Your task to perform on an android device: Show me my progress of the Meditation on the Insight Timer app.
Image 0: 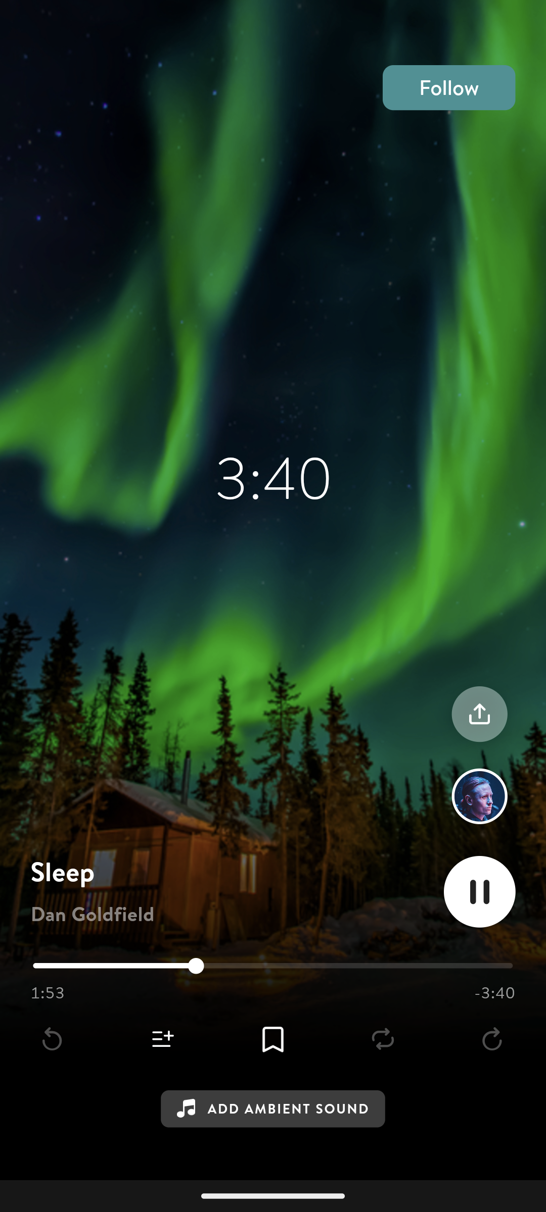
Go back to the home screen of the app.
Step 0: press back button
Image 1: 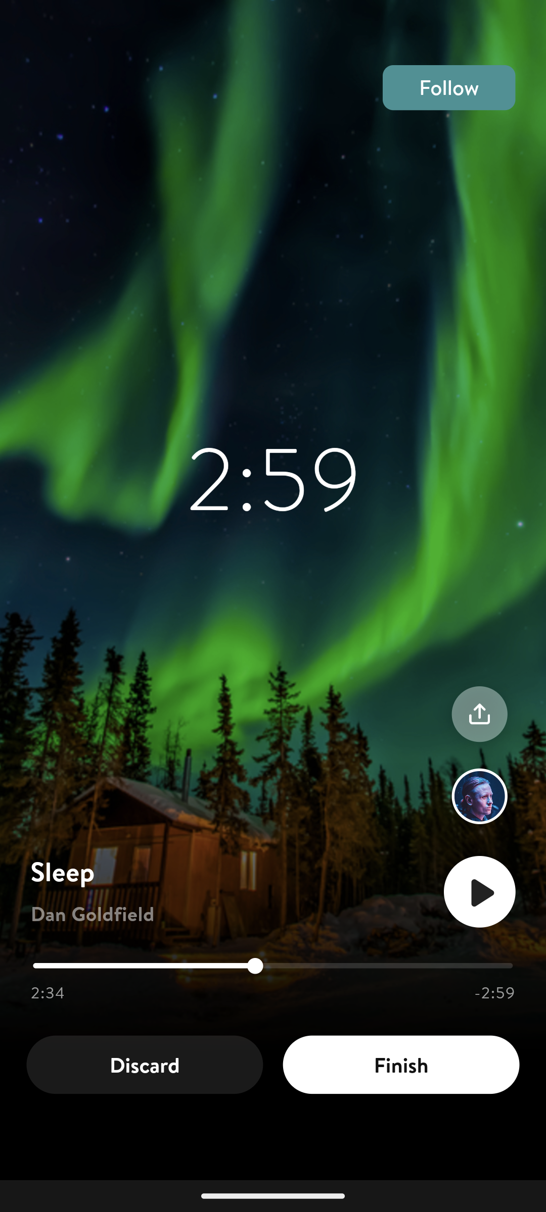
Click on Finish at the bottom of the screen.
Step 1: click (401, 1065)
Image 2: 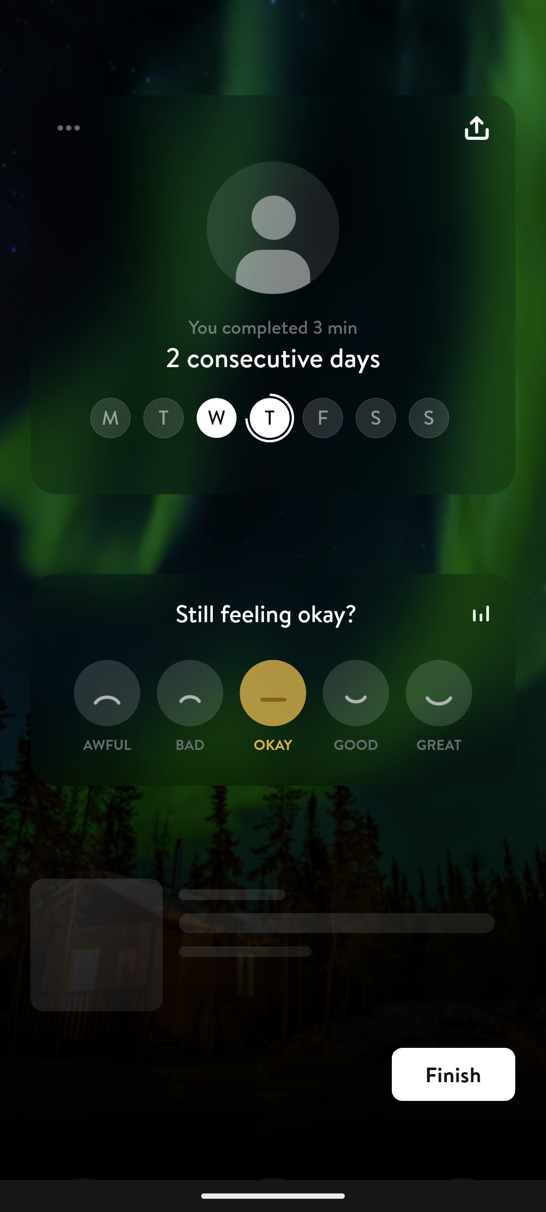
Click on Finish at the bottom of the screen.
Step 2: click (453, 1114)
Image 3: 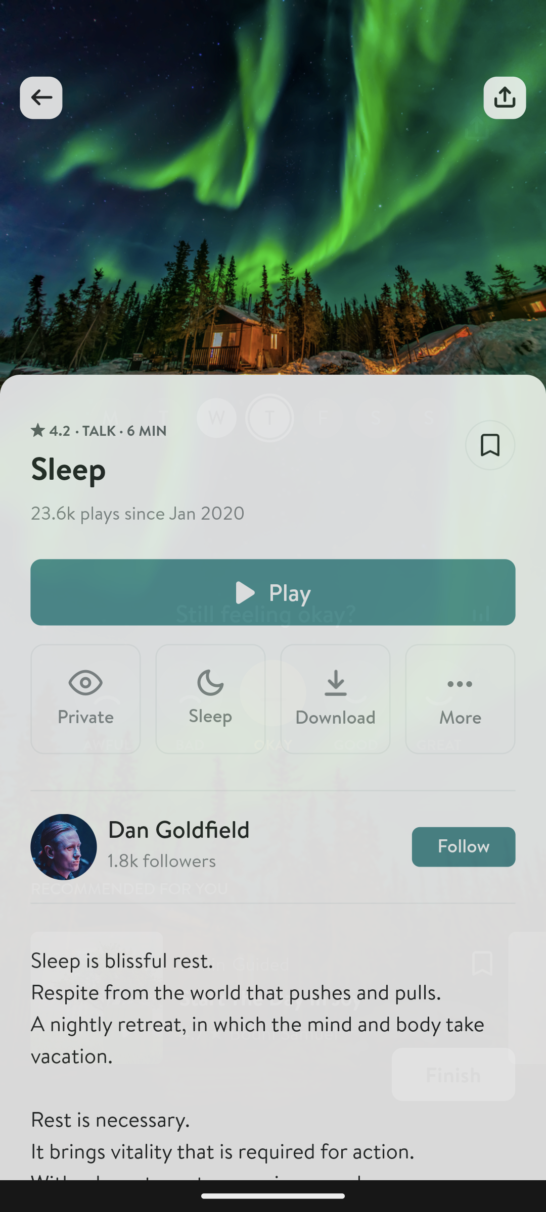
Go back.
Step 3: press back button
Image 4: 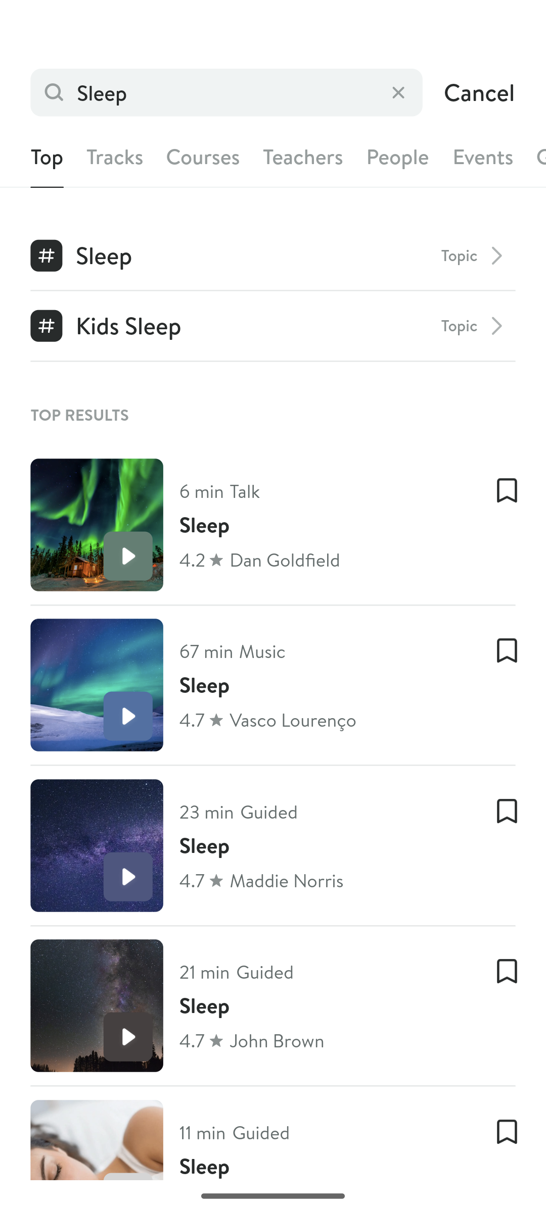
Go back.
Step 4: press back button
Image 5: 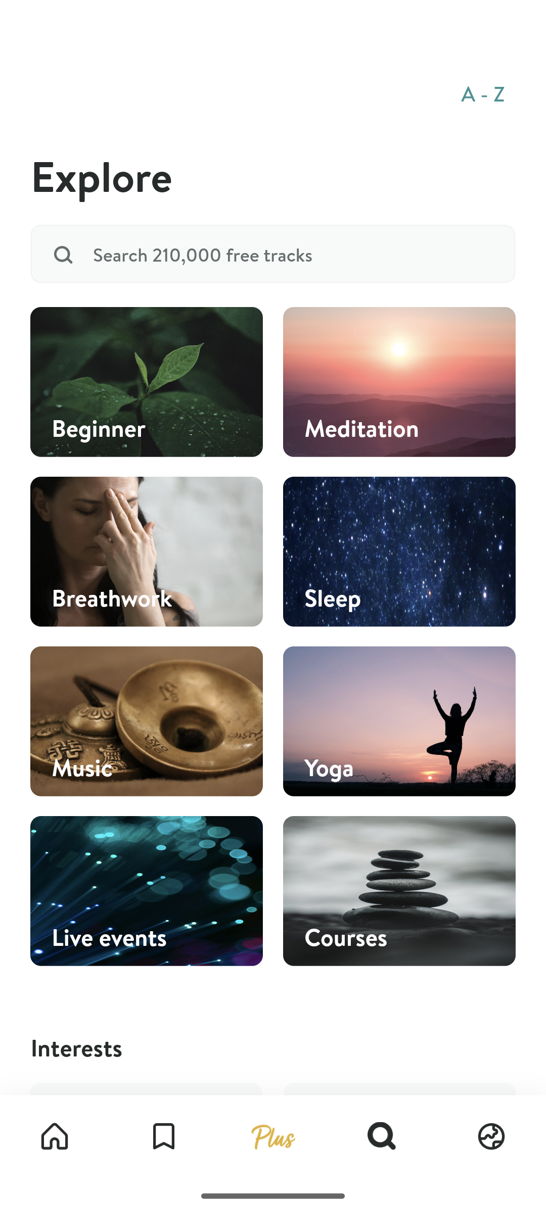
Click on  the Home icon at the bottom of the screen.
Step 5: click (55, 1137)
Image 6: 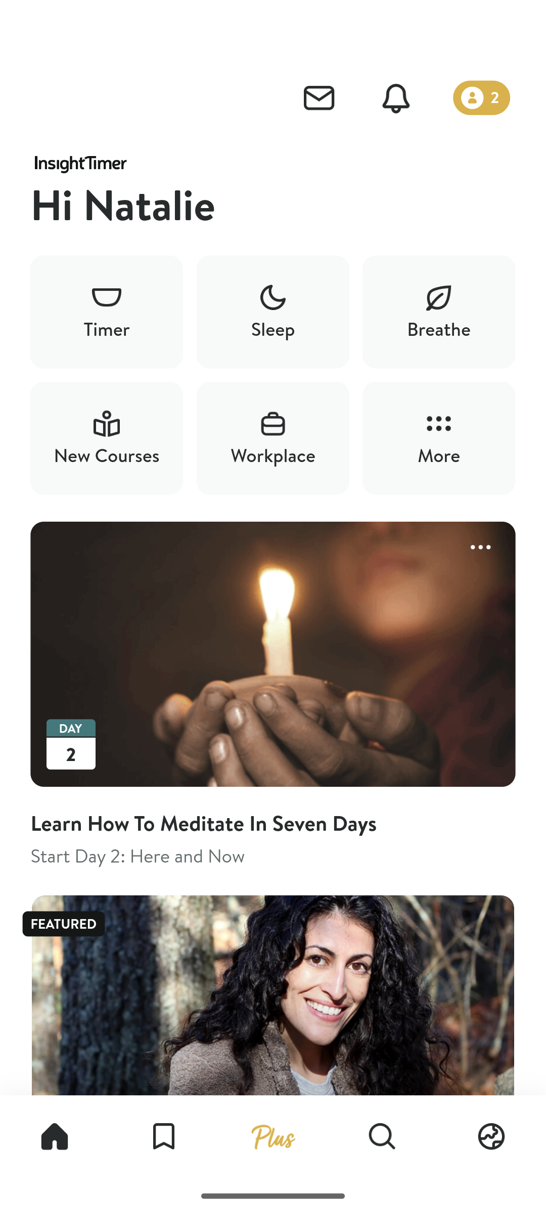
Click on the profile icon at the top.
Step 6: click (481, 97)